Your task to perform on an android device: Read the expert advice for the 8th week of pregnancy.
Image 0: 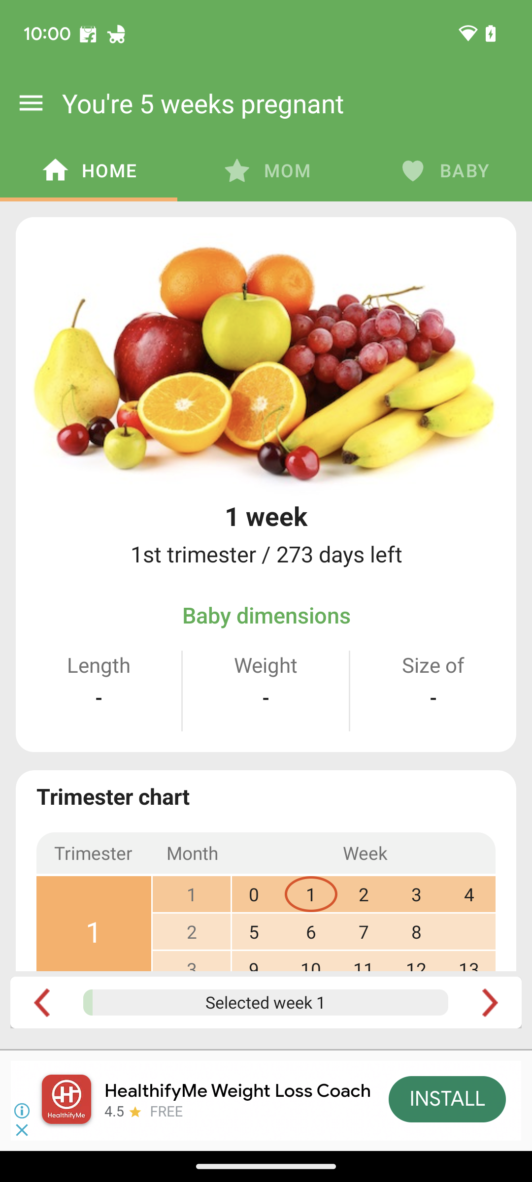
Click on the mom tab presented in the middle.
Step 0: click (286, 170)
Image 1: 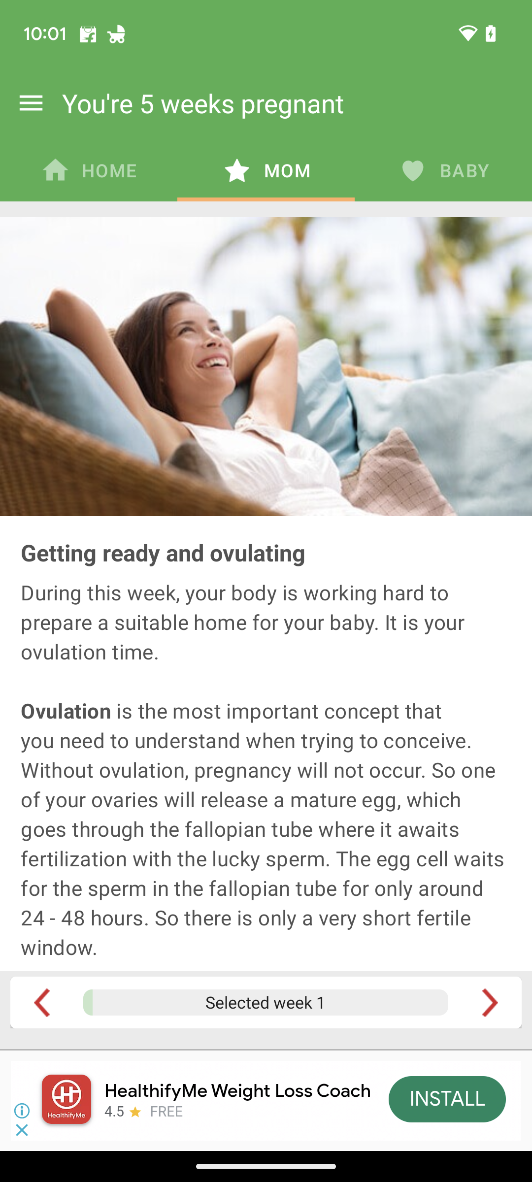
Click on the right-side arrow at the bottom to read the expert advice for the 8th week.
Step 1: click (487, 1003)
Image 2: 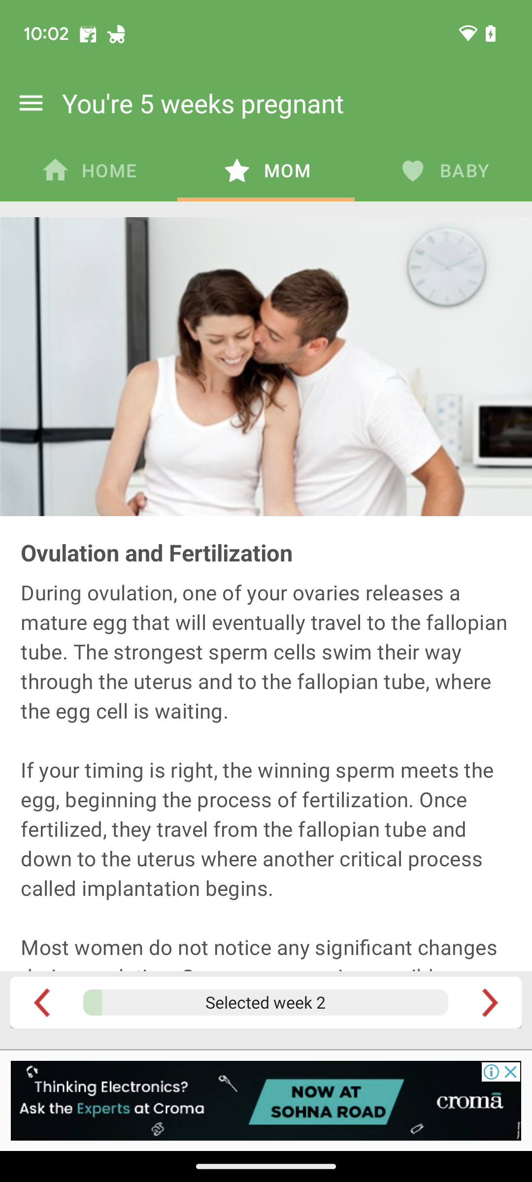
Click on the right-side arrow at the bottom to read the expert advice for the 8th week.
Step 2: click (487, 1003)
Image 3: 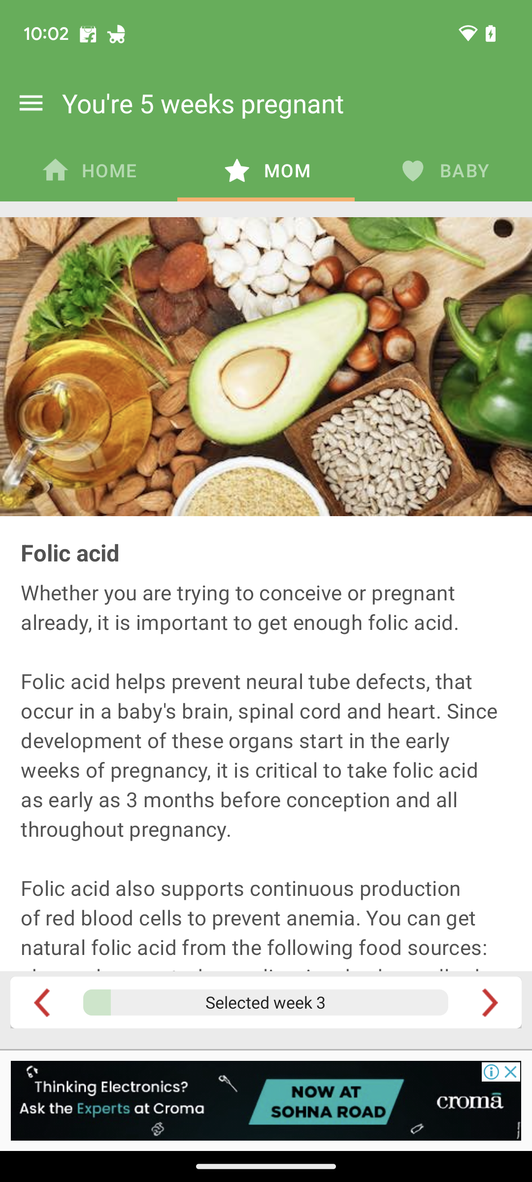
Click on the right-side arrow at the bottom to read the expert advice for the 8th week.
Step 3: click (487, 1003)
Image 4: 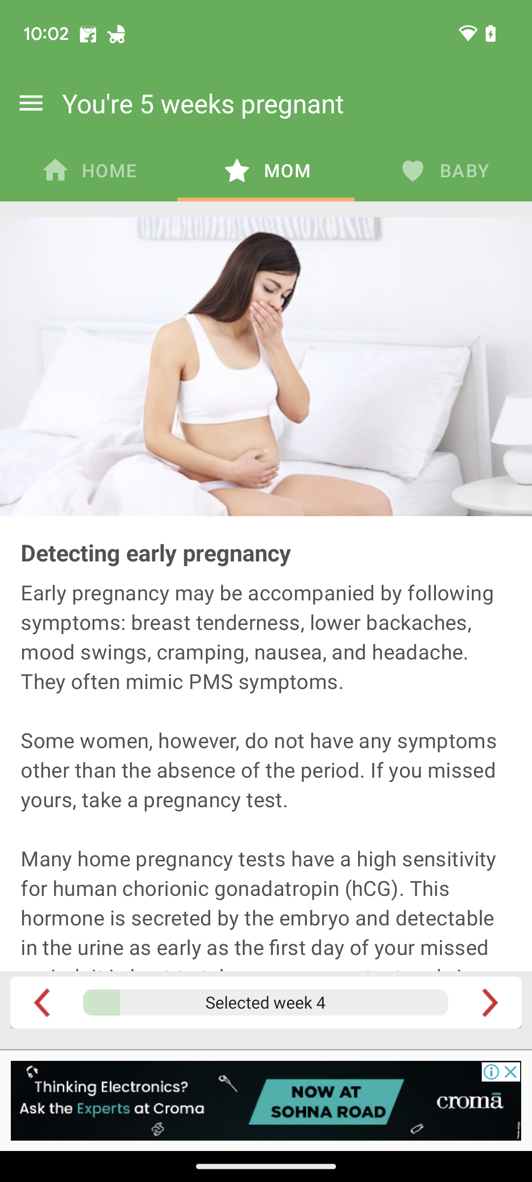
Click on the right-side arrow at the bottom to read the expert advice for the 8th week.
Step 4: click (487, 1003)
Image 5: 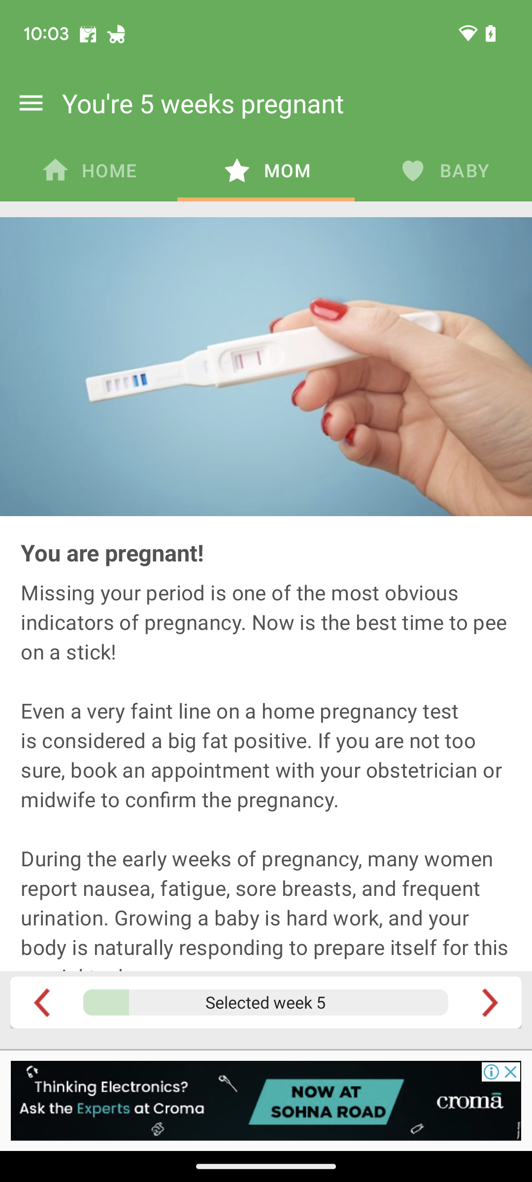
Click on the right-side arrow at the bottom to read the expert advice for the 8th week.
Step 5: click (487, 1003)
Image 6: 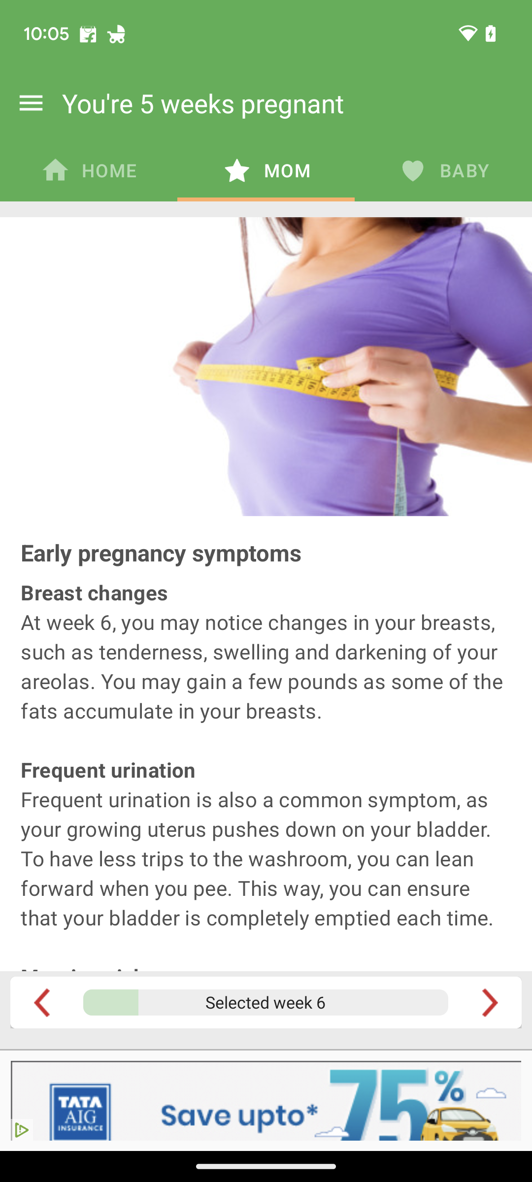
Click on the right-side arrow at the bottom to read the expert advice for the 8th week.
Step 6: click (485, 1002)
Image 7: 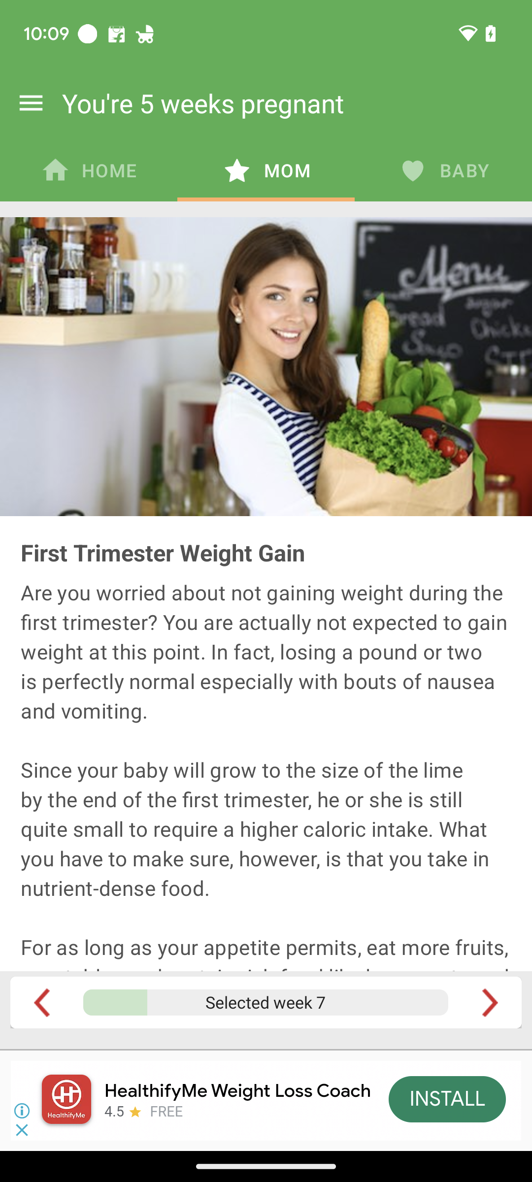
Click on the right-side arrow at the bottom to read the expert advice for the 8th week.
Step 7: click (485, 1002)
Image 8: 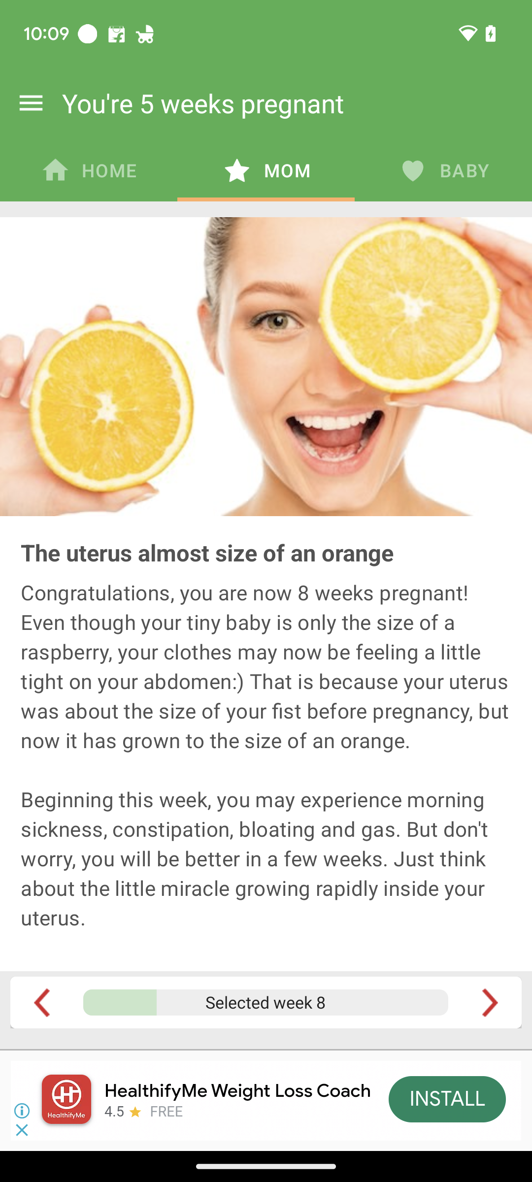
Scroll up to read the advice.
Step 8: scroll down
Image 9: 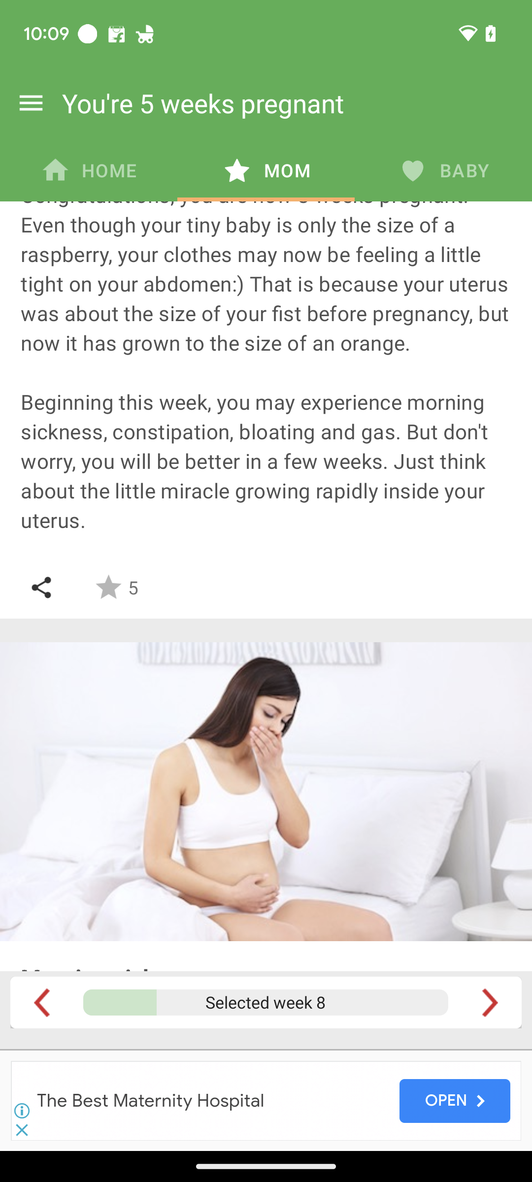
Scroll up to read the advice.
Step 9: scroll down
Image 10: 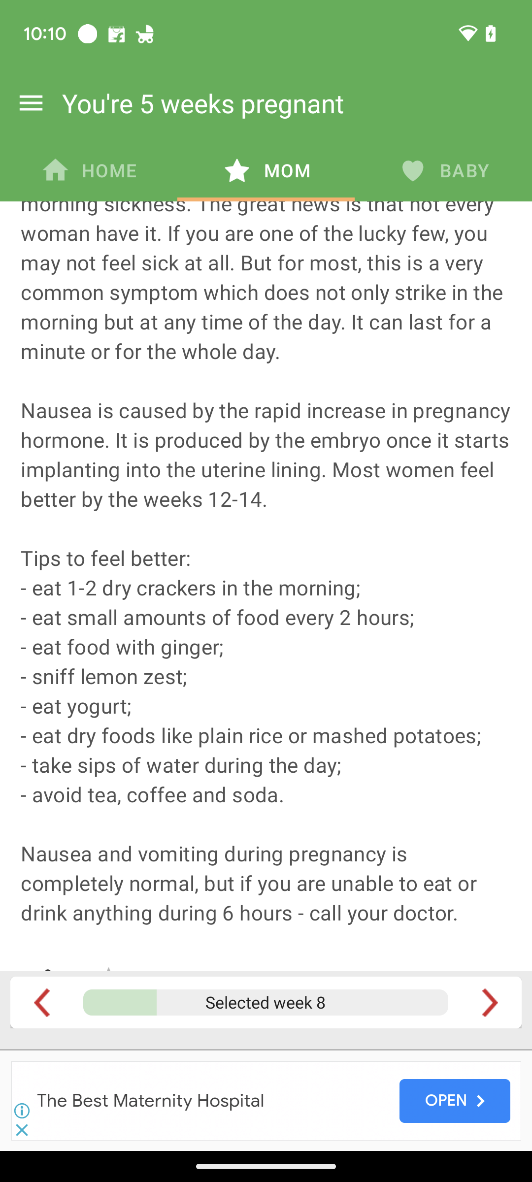
Scroll up to read the advice.
Step 10: scroll down
Image 11: 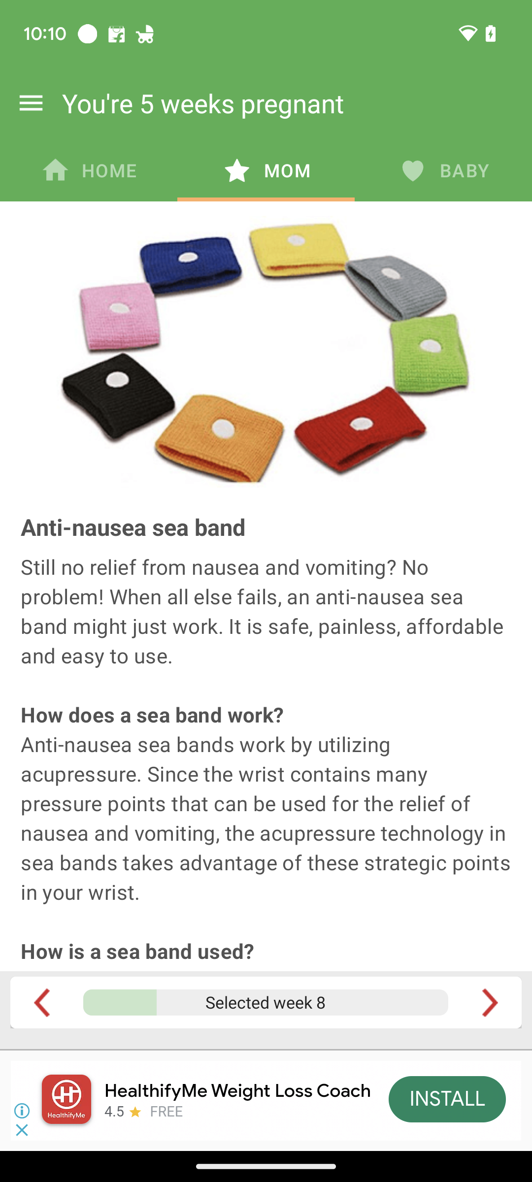
Scroll up to read the advice.
Step 11: scroll down
Image 12: 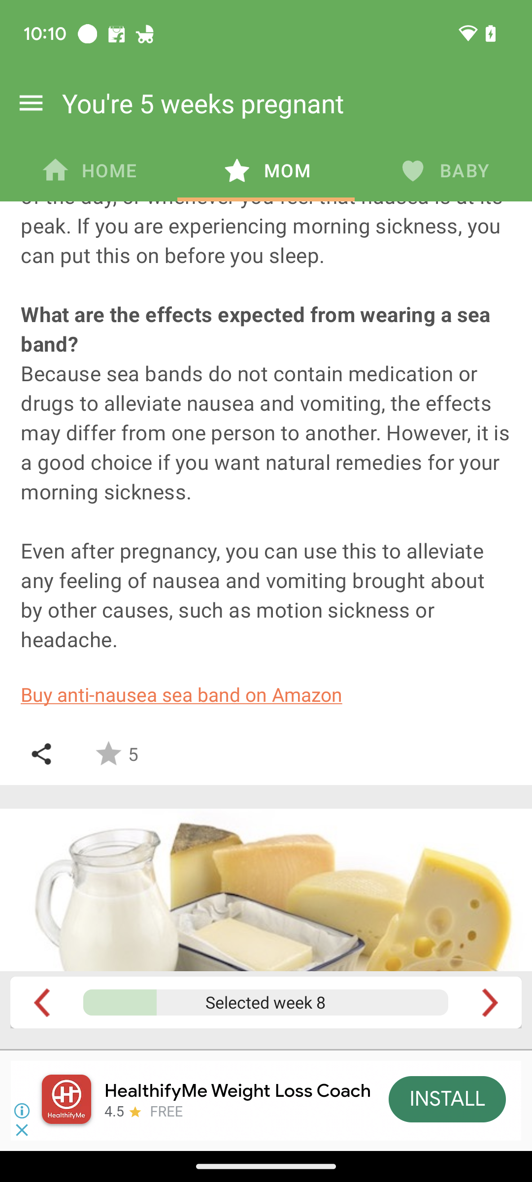
Scroll up to read the advice.
Step 12: scroll down
Image 14: 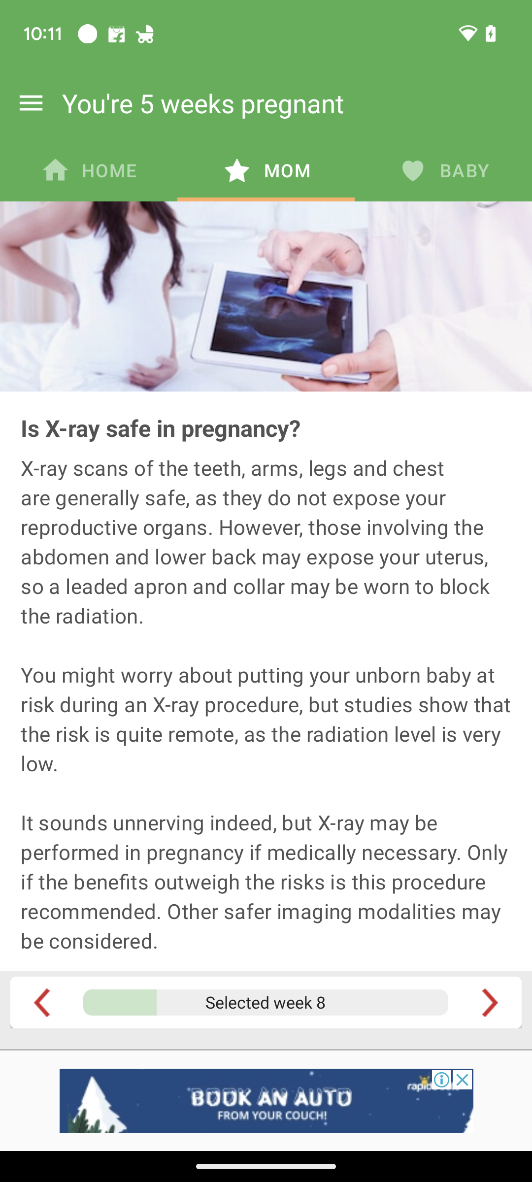
Scroll up to read the advice.
Step 14: scroll down
Image 15: 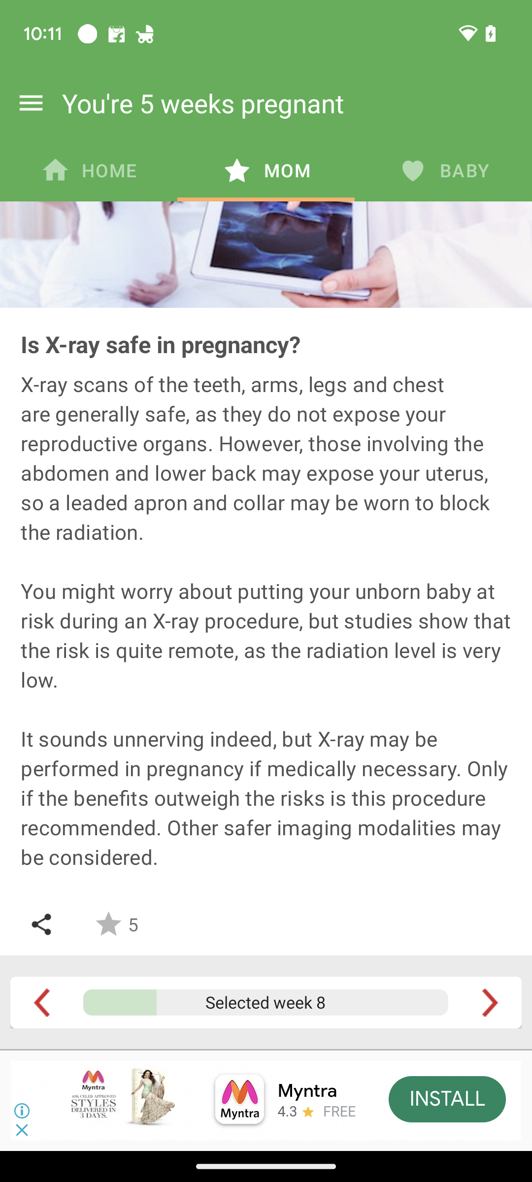
Scroll up to read the advice.
Step 15: scroll down
Image 16: 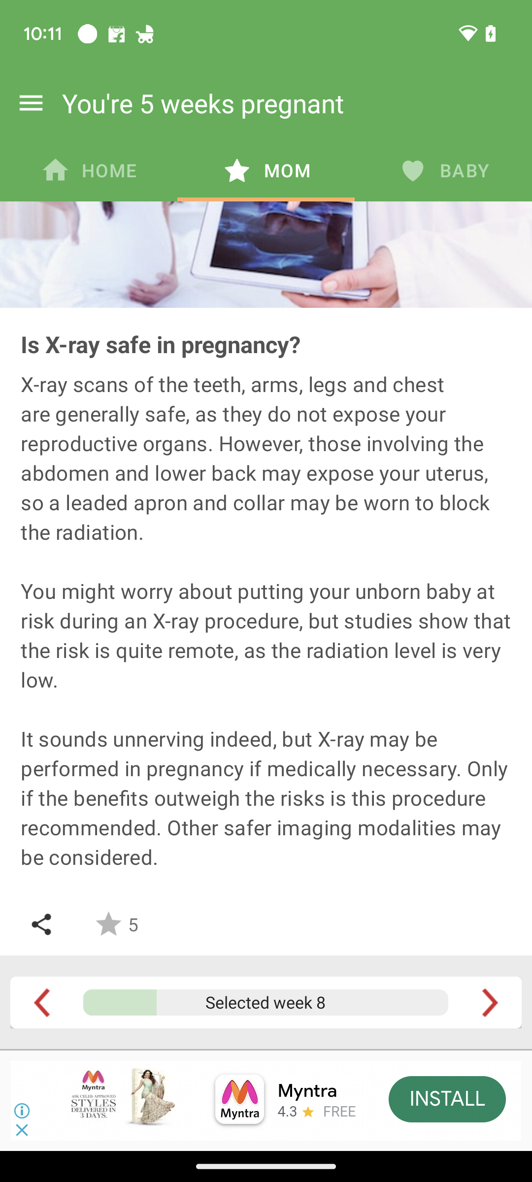
Scroll up to read the advice.
Step 16: scroll down
Image 17: 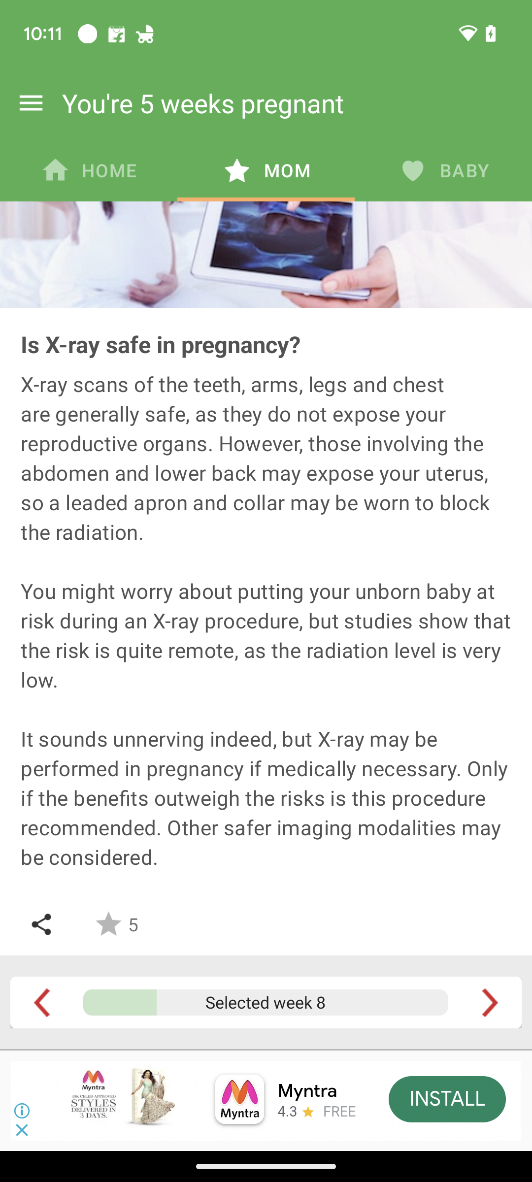
Scroll up to read the advice.
Step 17: scroll down